Your task to perform on an android device: Go to the mobile category after closing the pop up and browse the products
Image 0: 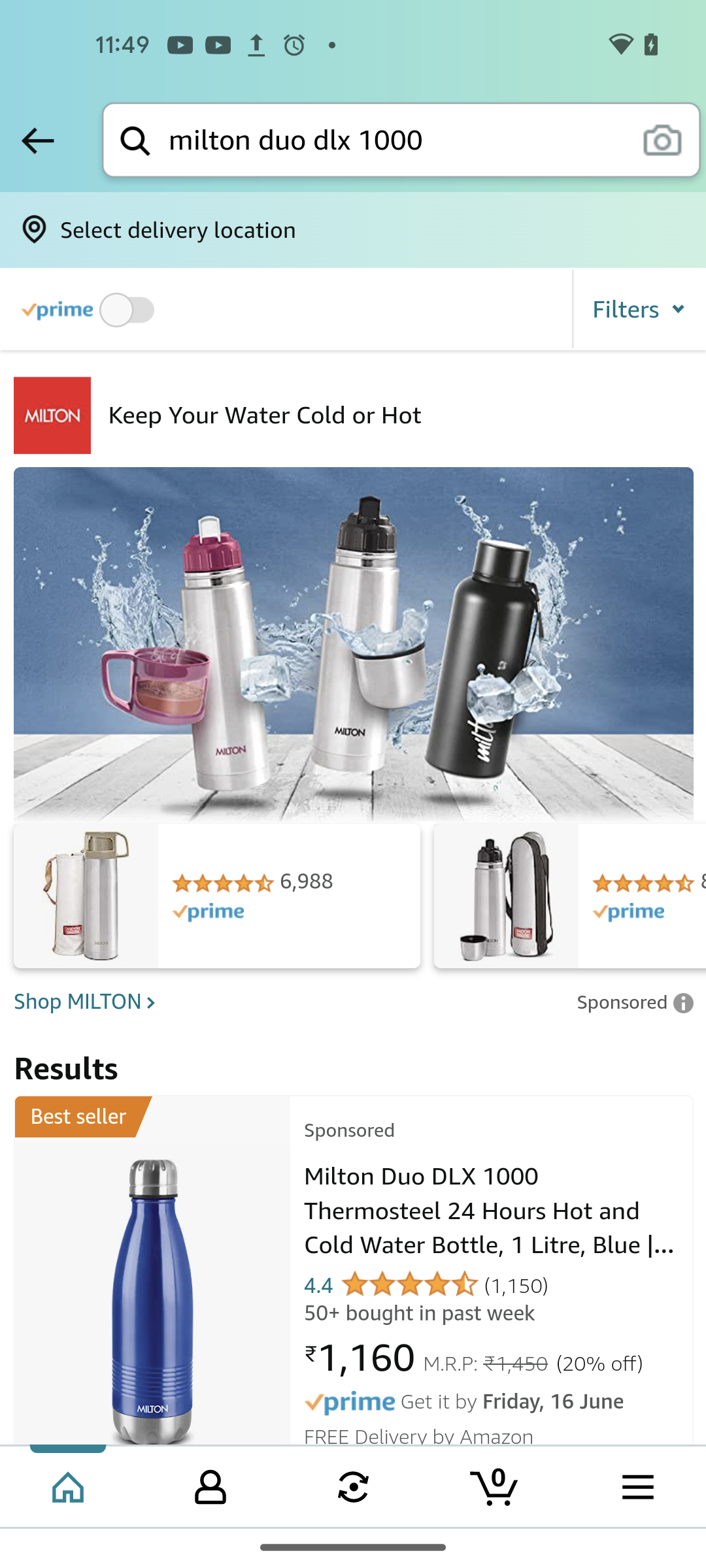
Go to the previous page 
Step 0: press back button
Image 1: 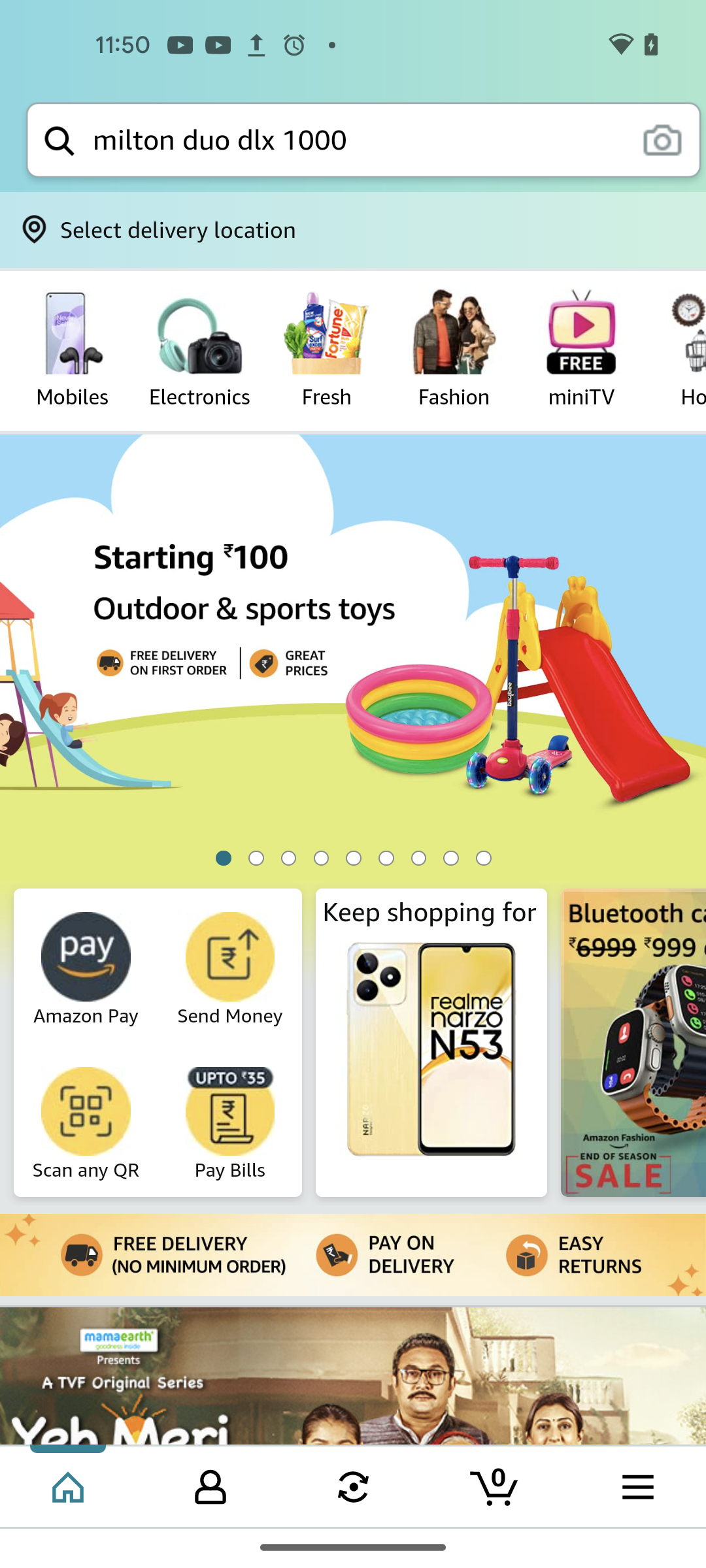
Click on the Mobile category at the top left corner of the screen
Step 1: click (72, 331)
Image 2: 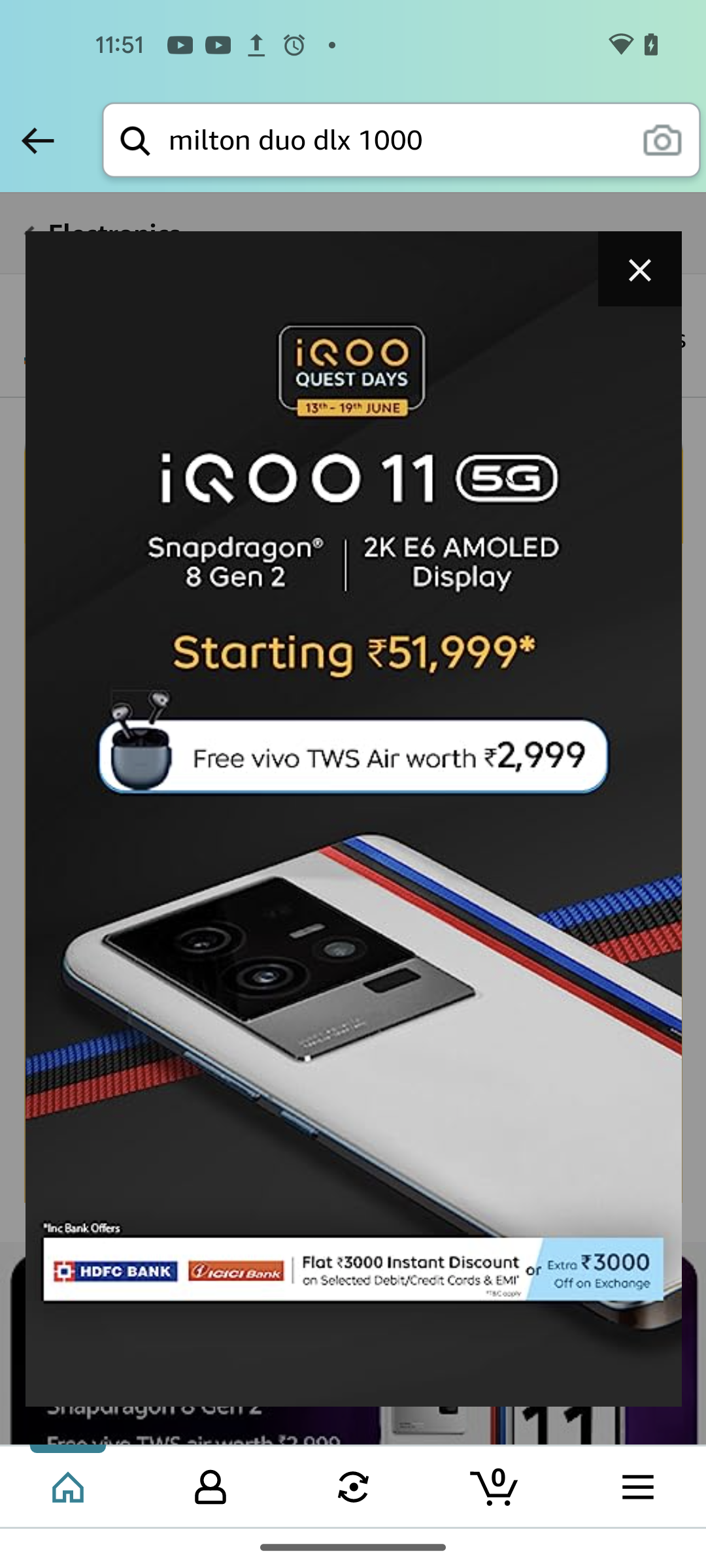
close the pop up
Step 2: click (639, 269)
Image 3: 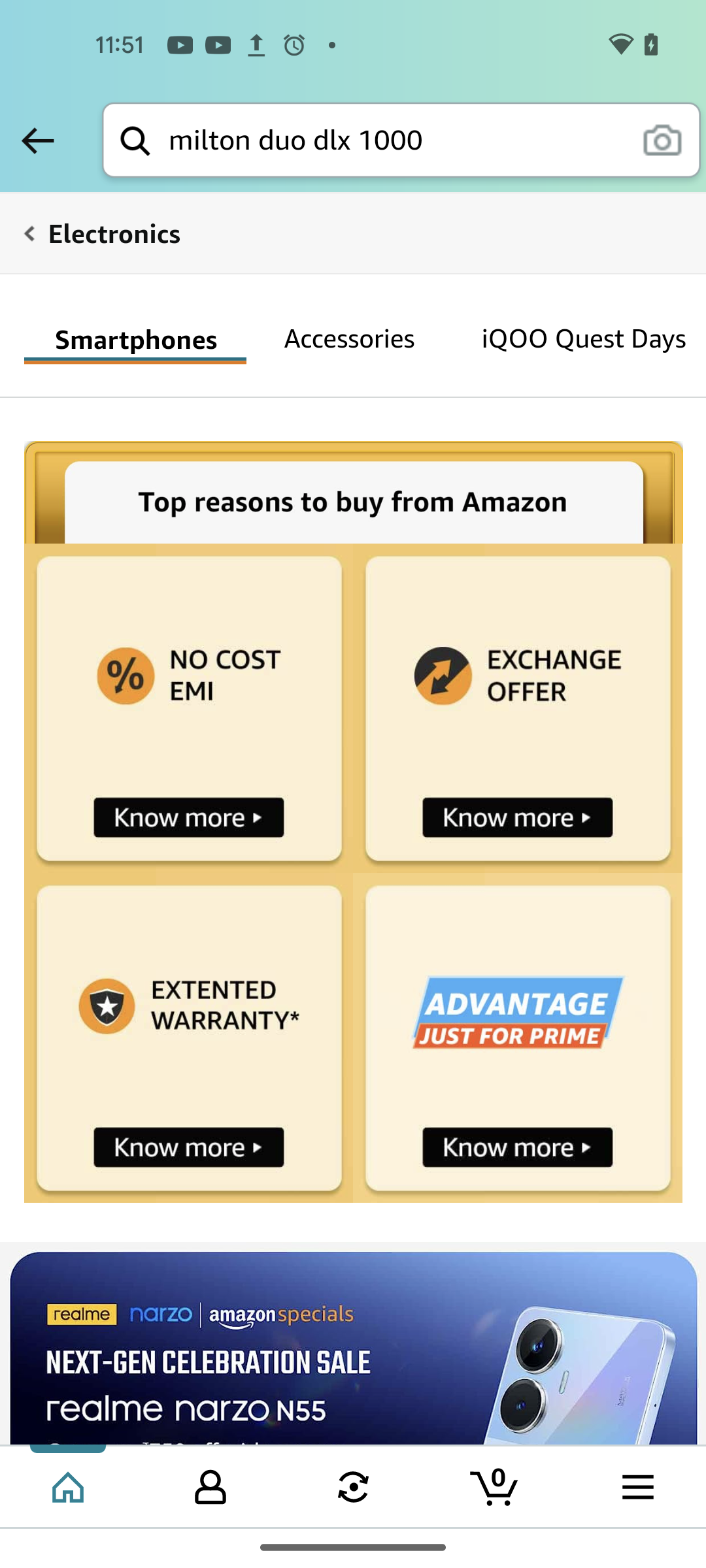
swipe up to view the product
Step 3: scroll down